Your task to perform on an android device: I want to enhance or alter the appearance of one of the photos from my favorite places folder by affecting the light, colors, contrast, or sharpness of the image, apply a vivid filter, and edit the image in the gallery app.
Image 0: 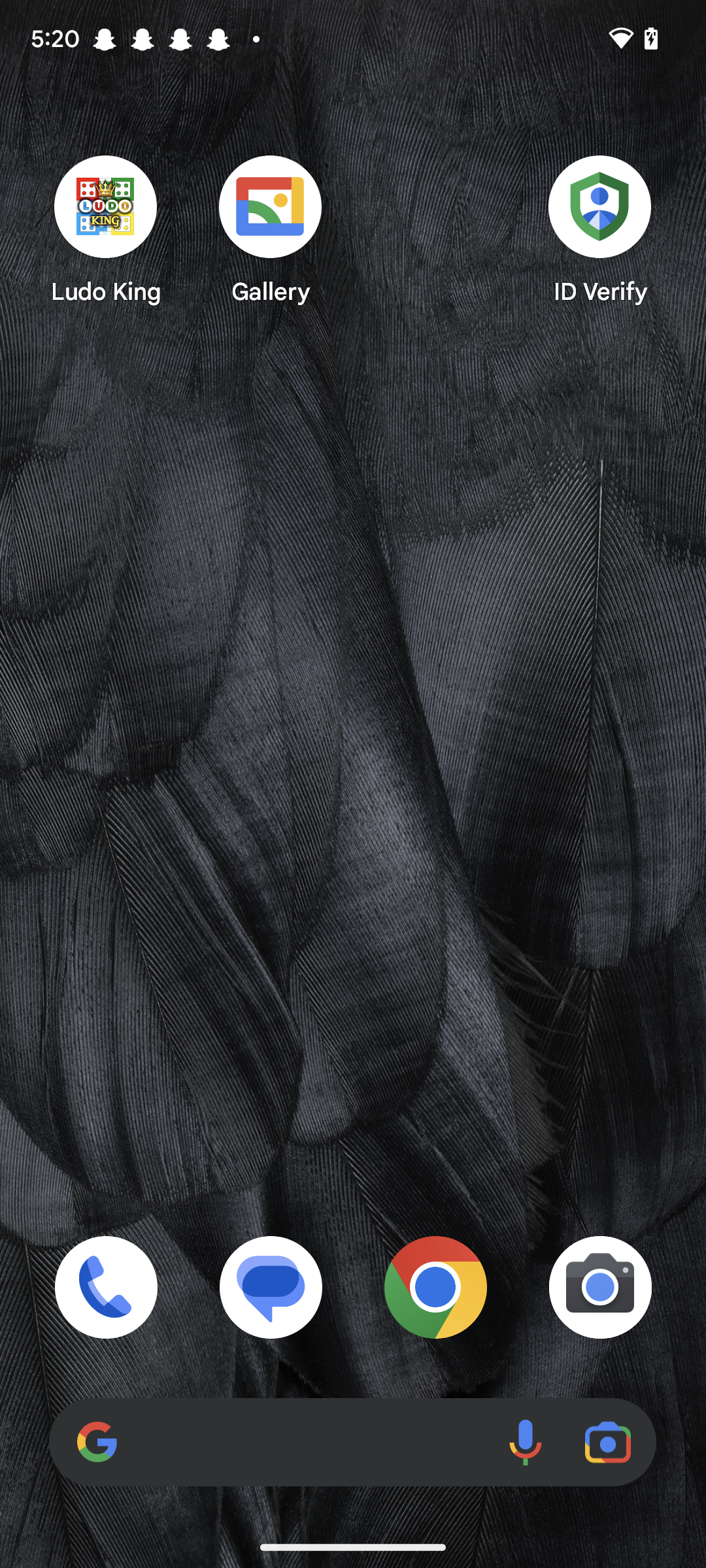
Open the Gallery app.
Step 0: open app "Gallery"
Image 1: 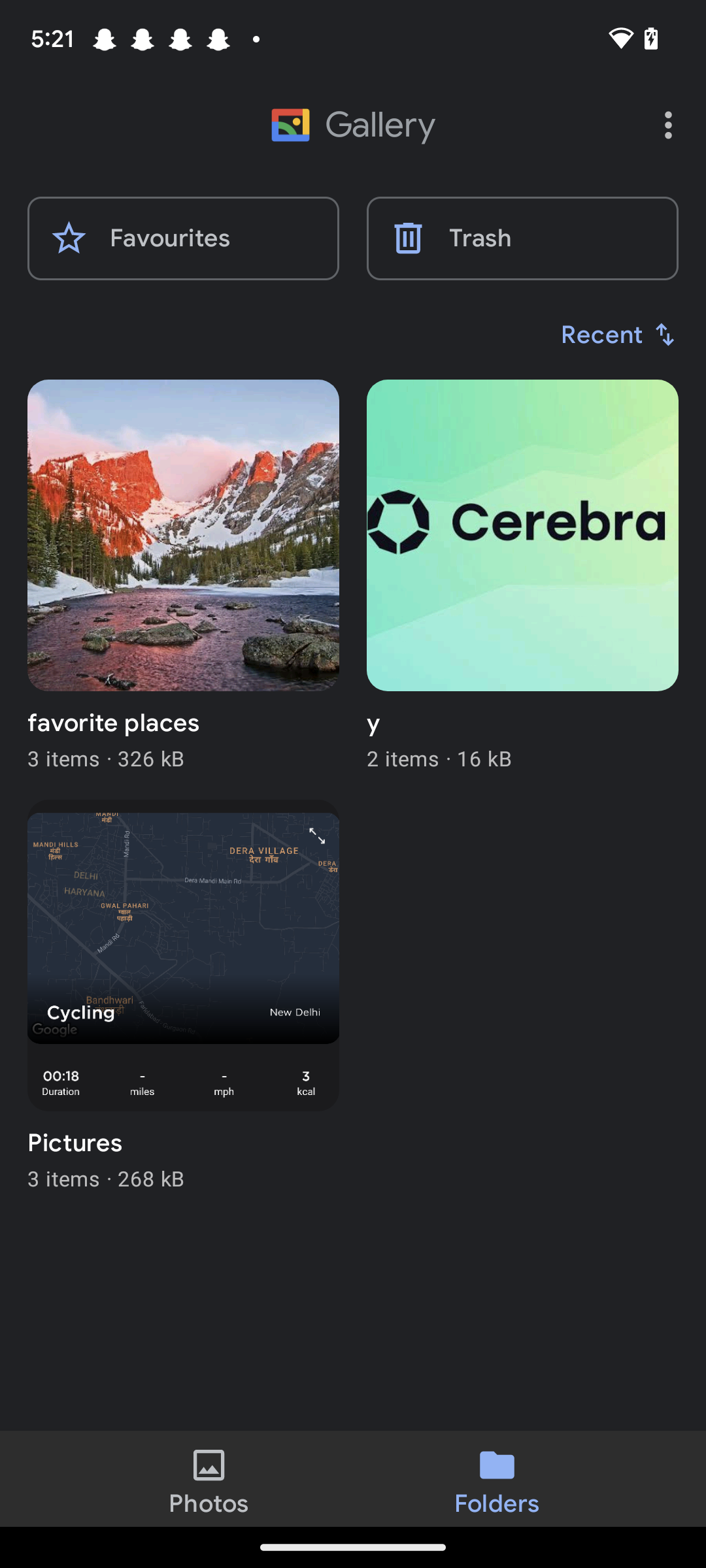
Click on the favorite places on the left side of the screen.
Step 1: click (212, 596)
Image 2: 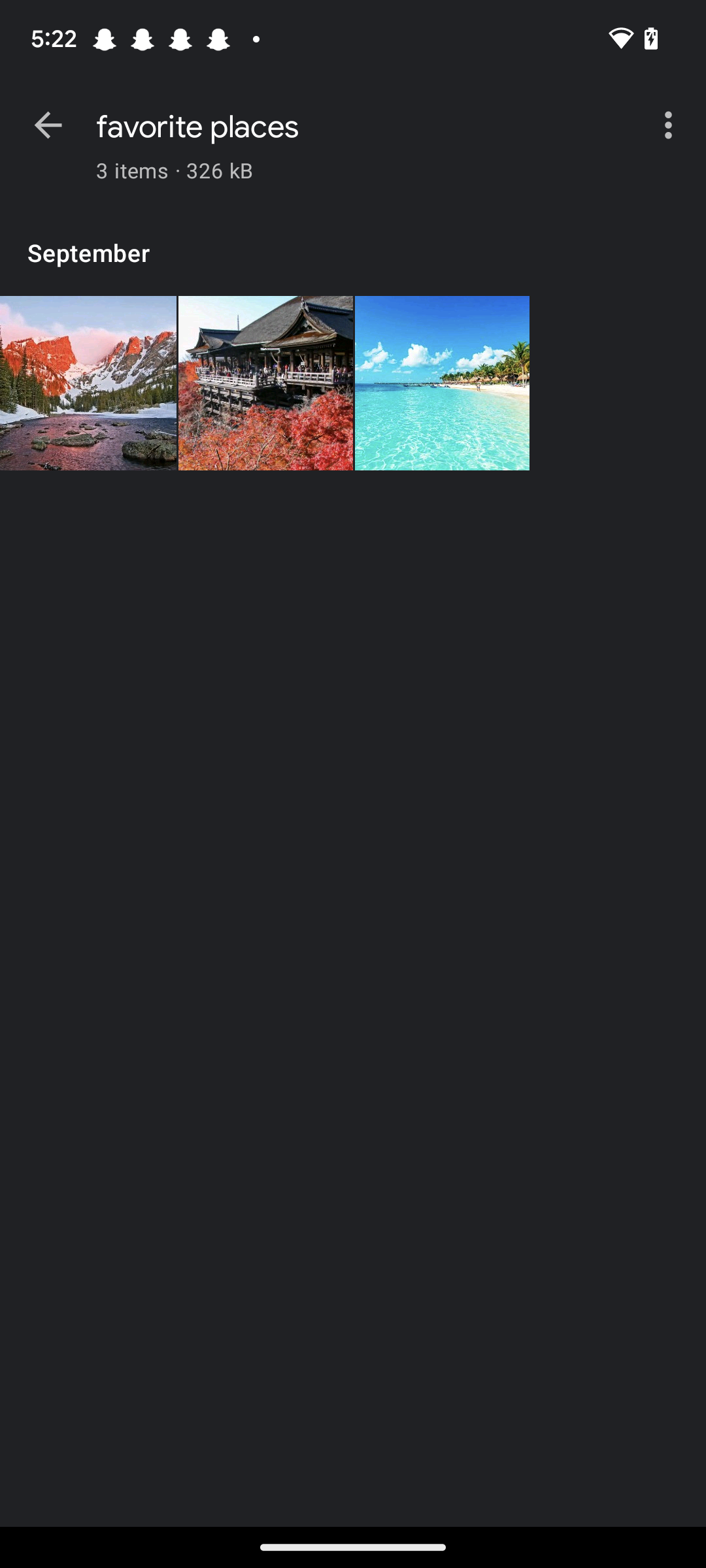
Click on the third image at the top of the screen.
Step 2: click (442, 383)
Image 3: 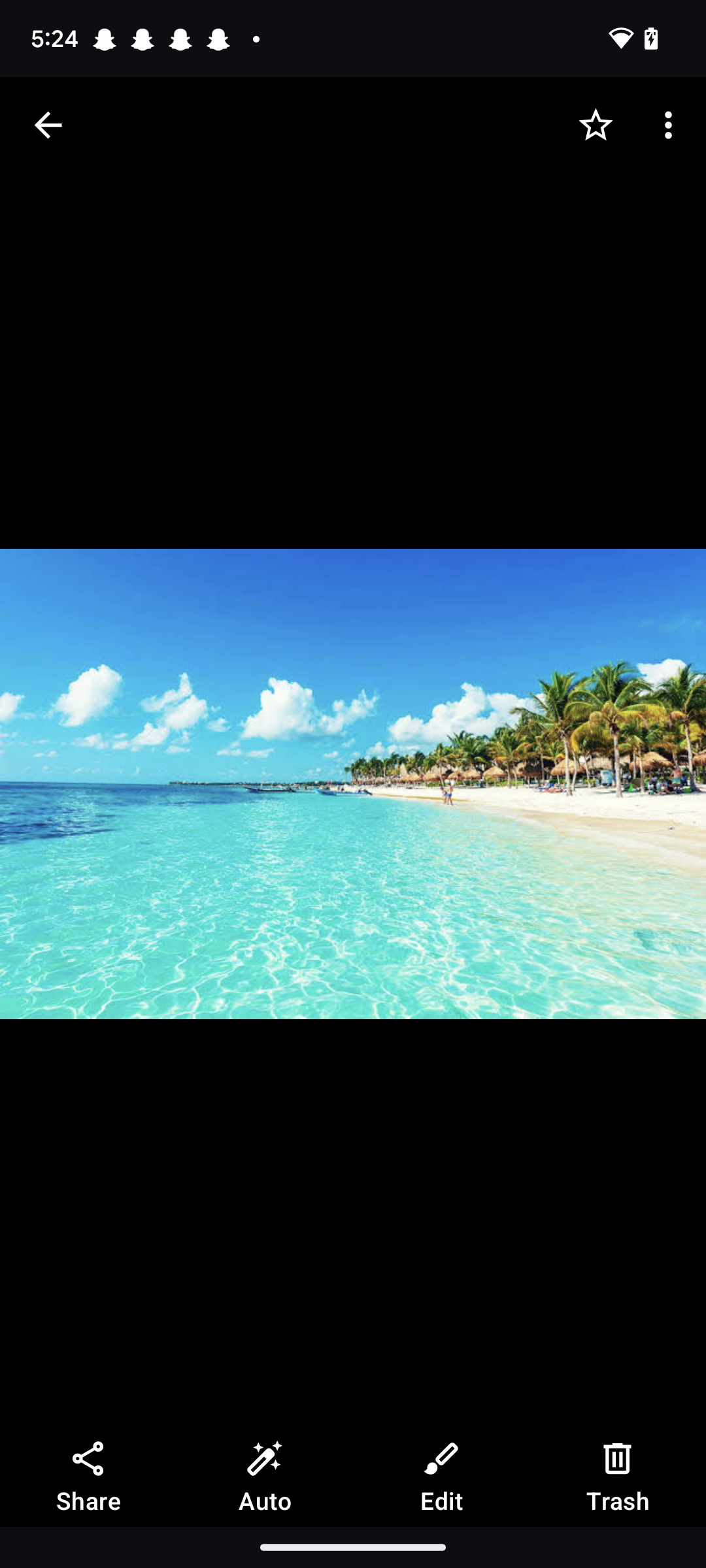
Click on Edit at the bottom of the screen.
Step 3: click (441, 1478)
Image 4: 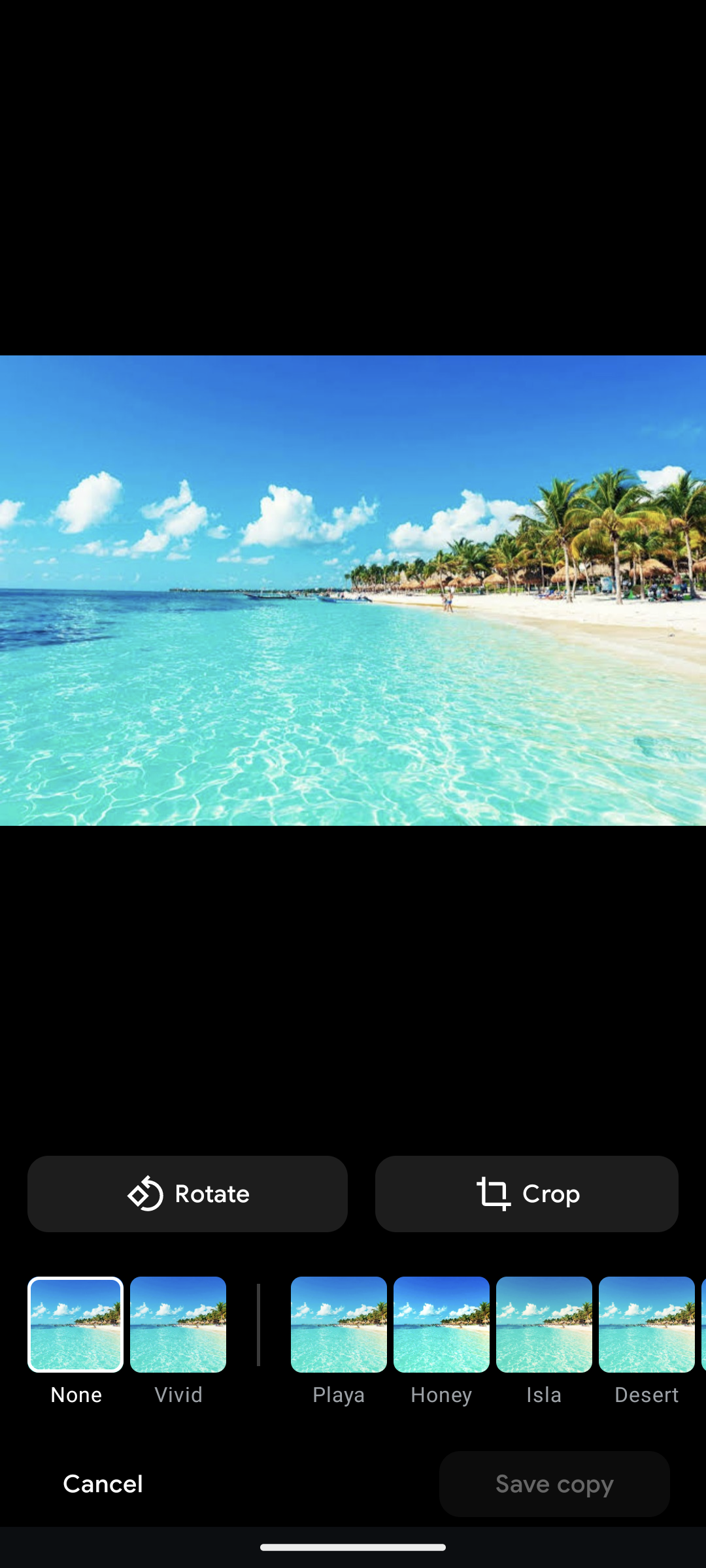
Click on Vivid at the bottom of the screen.
Step 4: click (178, 1324)
Image 5: 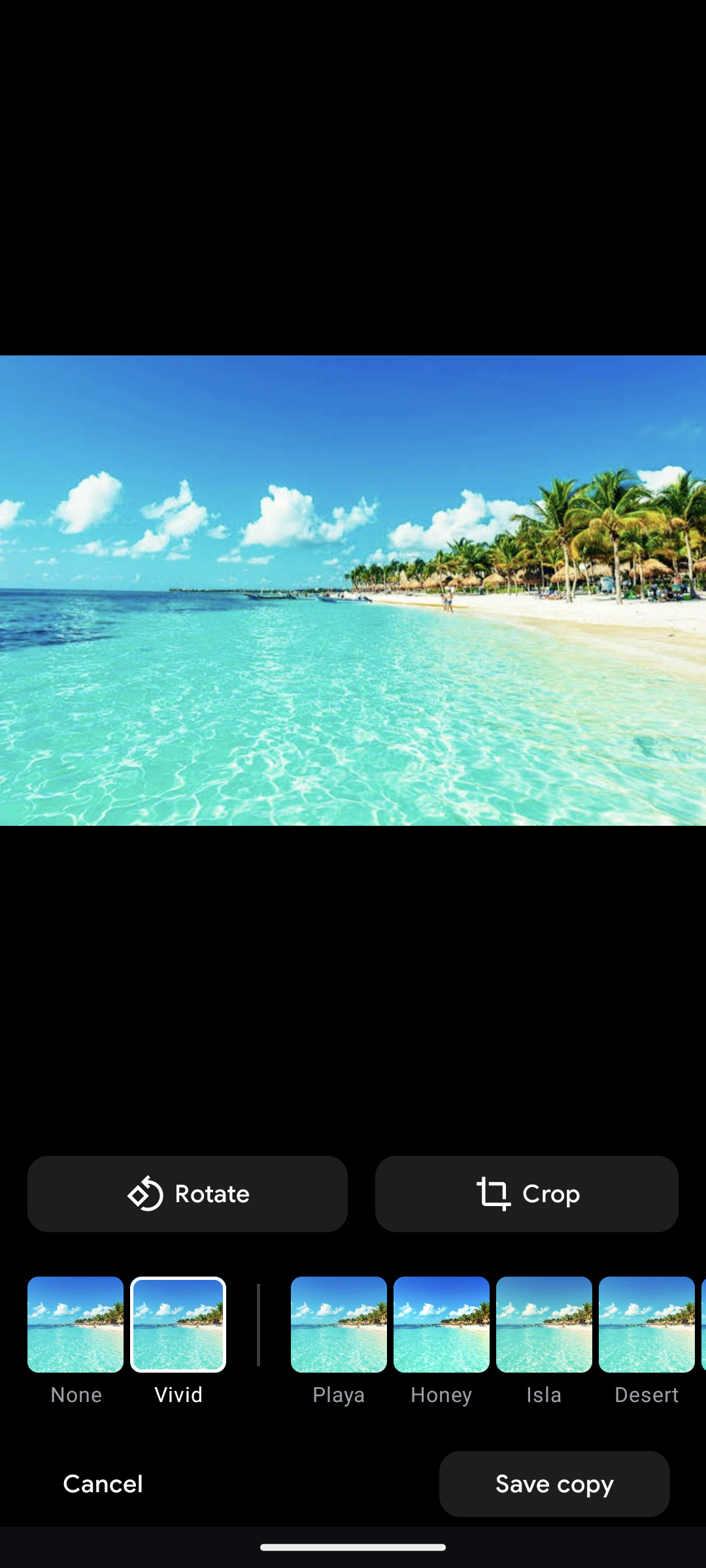
Click on Save Copy at the bottom right corner of the screen.
Step 5: click (554, 1484)